Your task to perform on an android device: Search for Realme 11 Pro 5G in the Amazon app.
Image 0: 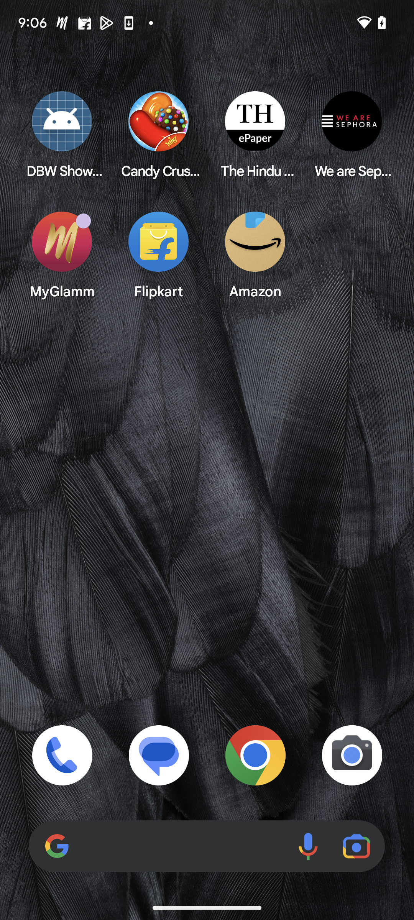
Open the Amazon app.
Step 0: open app "Amazon"
Image 1: 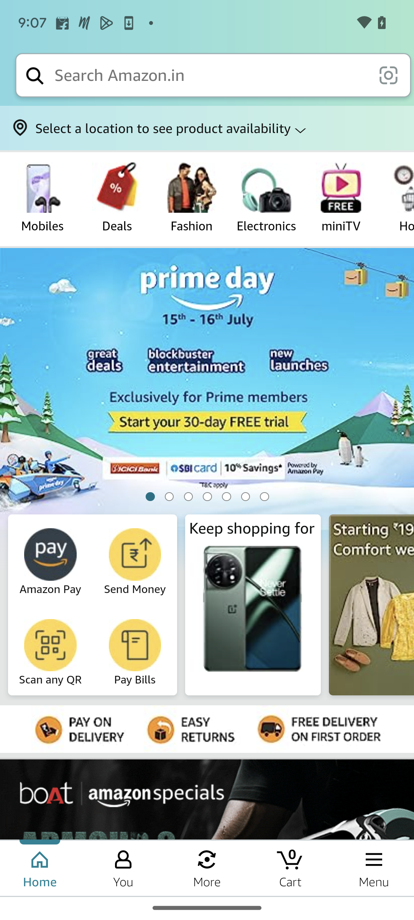
Click on the search box at the top. 
Step 1: click (210, 75)
Image 2: 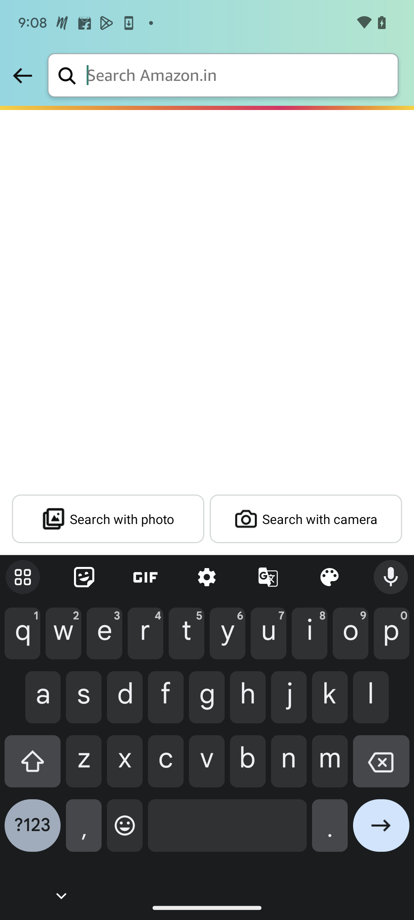
Type Realme 11 Pro 5G in the search box. 
Step 2: type "Realme 11 Pro 5G "
Image 3: 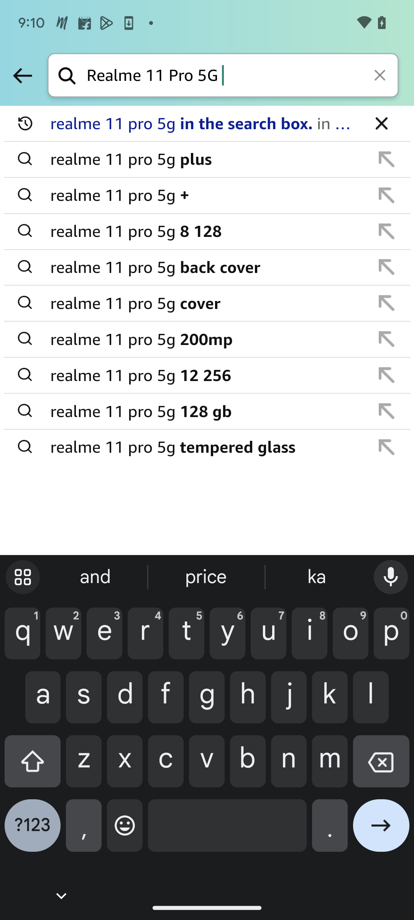
Click on the go to icon at the bottom right of the keyboard.
Step 3: click (381, 831)
Image 4: 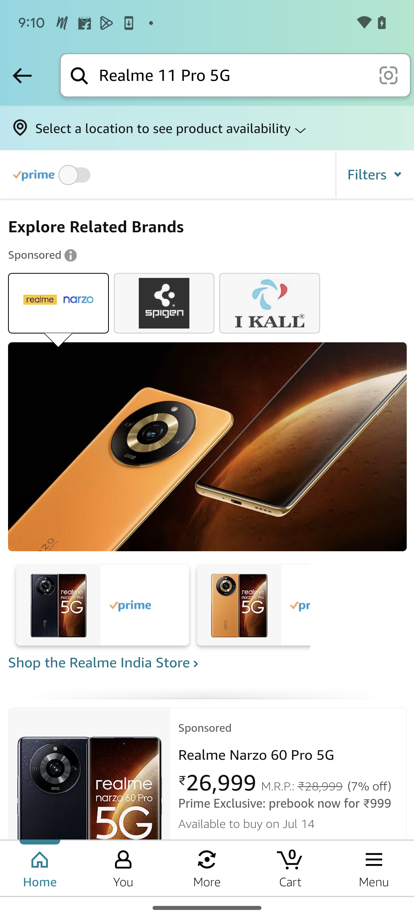
Scroll down to the Review Realme 11 Pro 5G.
Step 4: scroll down
Image 5: 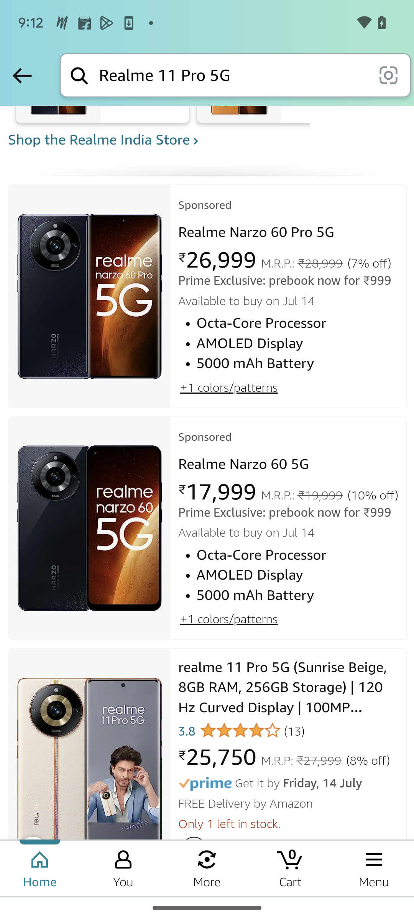
Click on the third result from the list.
Step 5: click (89, 759)